Your task to perform on an android device: I want to look into my shopping cart so as to proceed with further processing in the Flipkart app.
Image 0: 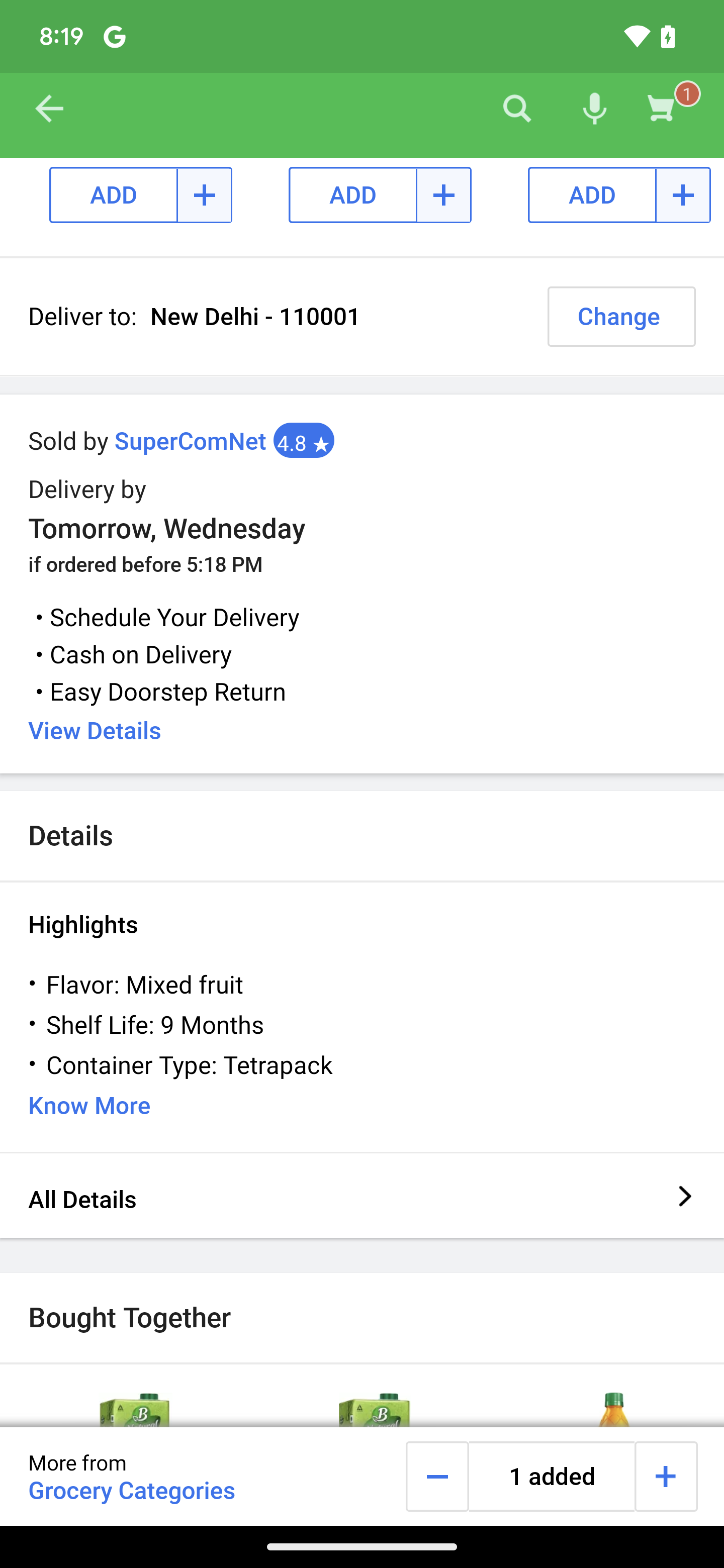
Click on the cart icon at the right top of the screen to view the product
Step 0: click (671, 115)
Image 1: 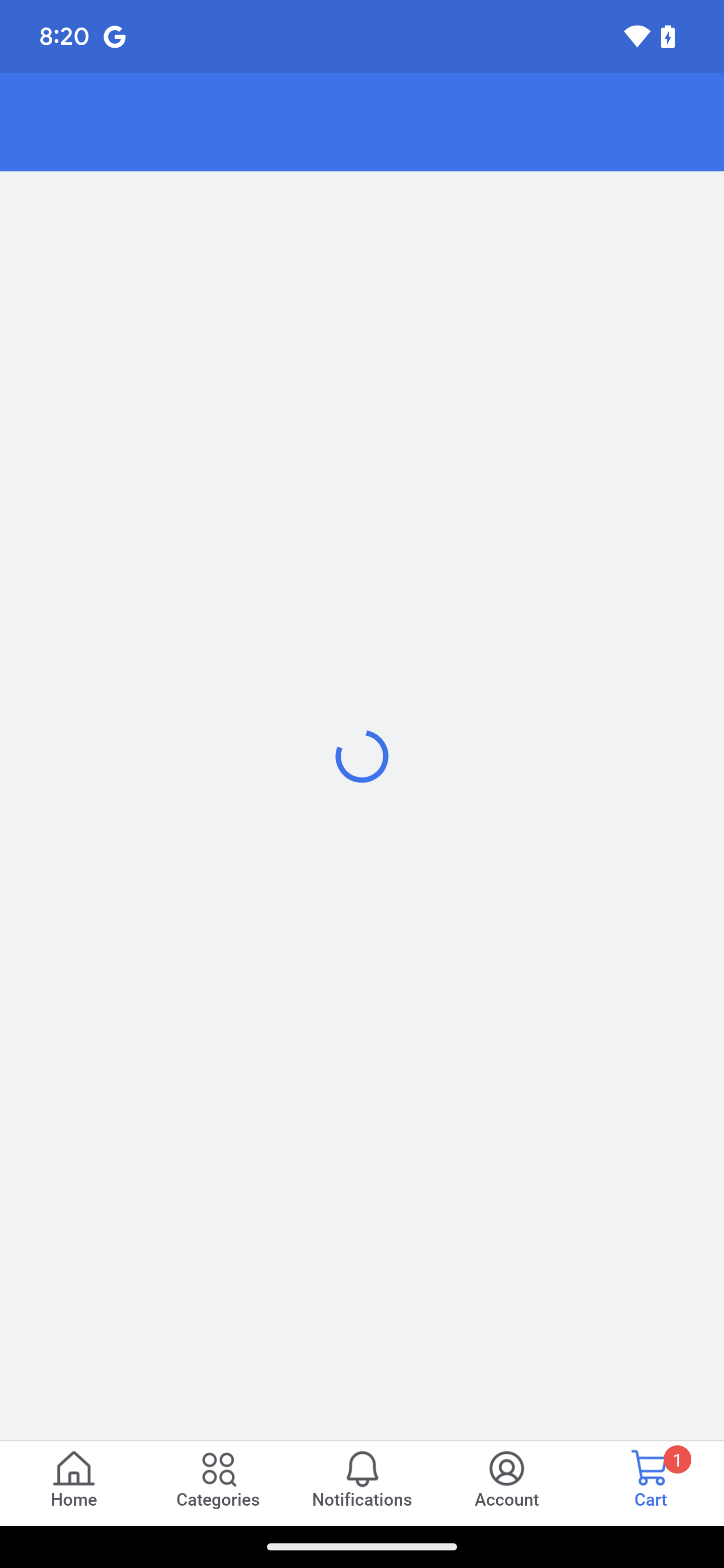
Click on the cart icon at the right top of the screen to view the product
Step 1: wait